Your task to perform on an android device: I liked the recipe of vegan spinach and mushroom lasagna but unable to remember it .Pin it at the top of the screen in the kitchen stories app .
Image 0: 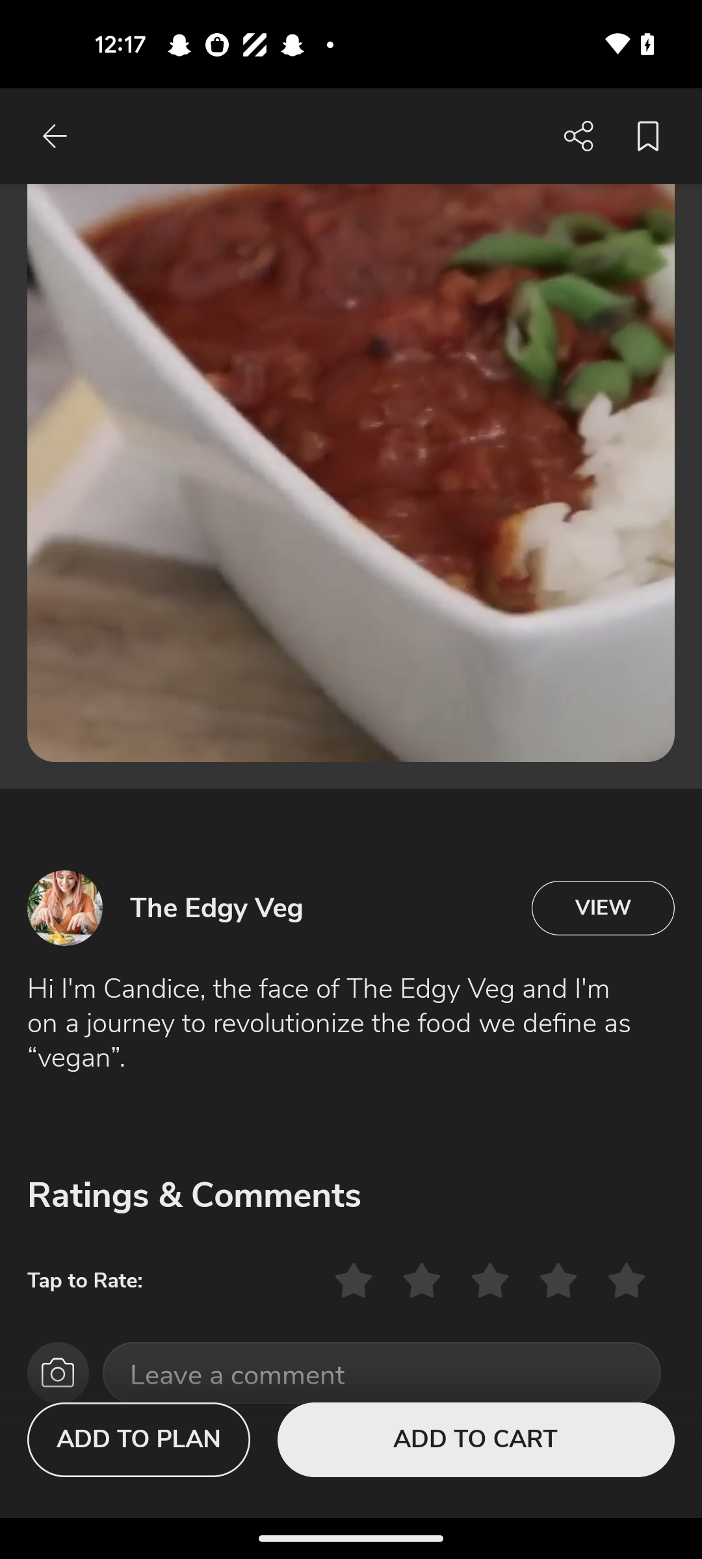
open the kitchen stories app
Step 0: open app "Kitchen Stories"
Image 1: 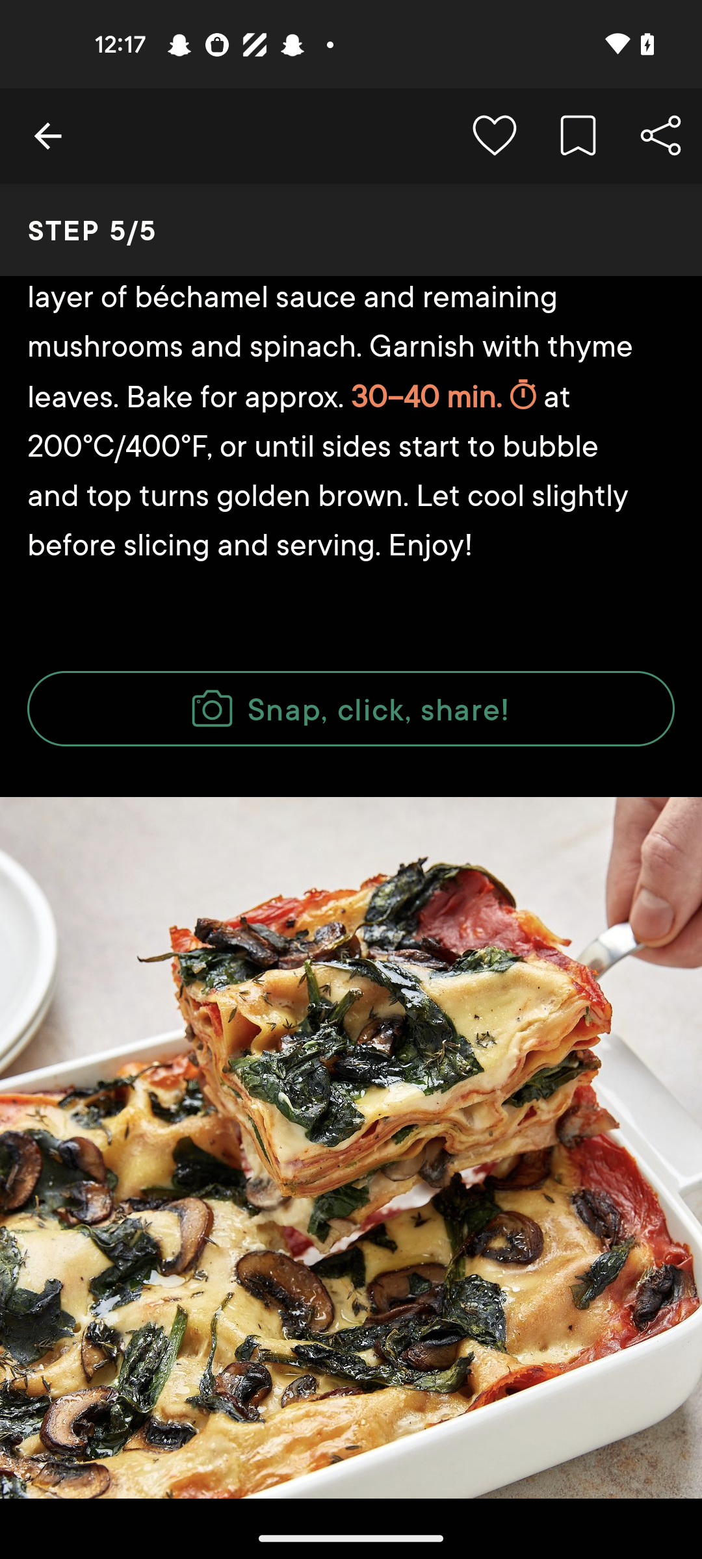
Click on the save icon at the top of the screen 
Step 1: click (578, 136)